Your task to perform on an android device: Now I want to view a cordless drill. Since I have heard Bosch is a good brand for hardware, search for Bosch cordless drills in the top-most hardware app.
Image 0: 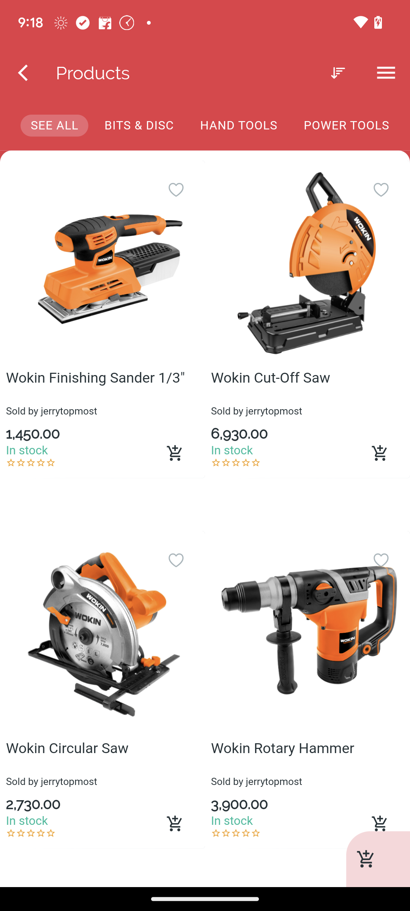
Click on the arrow back button at the top left.
Step 0: click (27, 72)
Image 1: 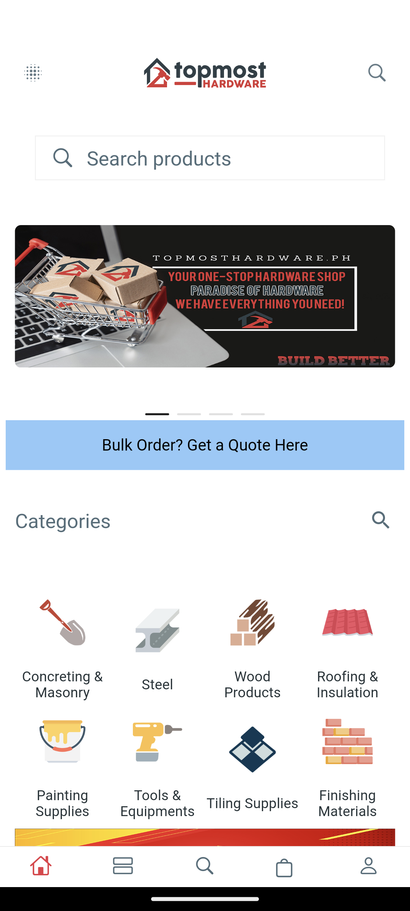
Click on the search bar at the top of the screen.
Step 1: click (205, 158)
Image 2: 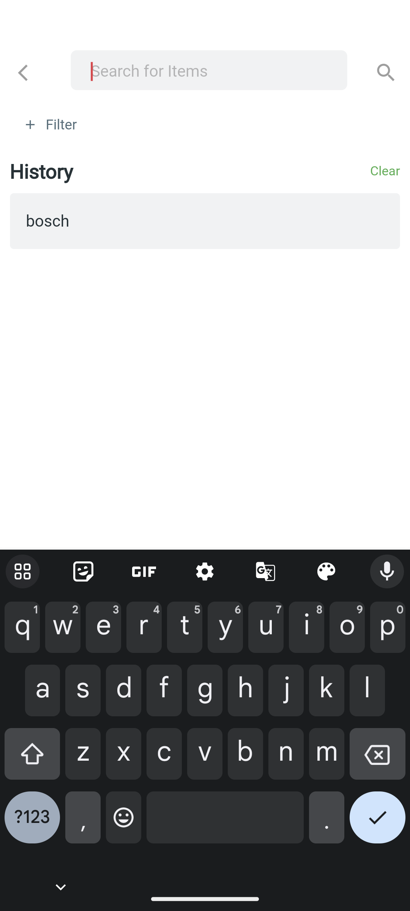
Enter the product which is, Bosch cordless drill.
Step 2: type "Bosch cordless drill"
Image 3: 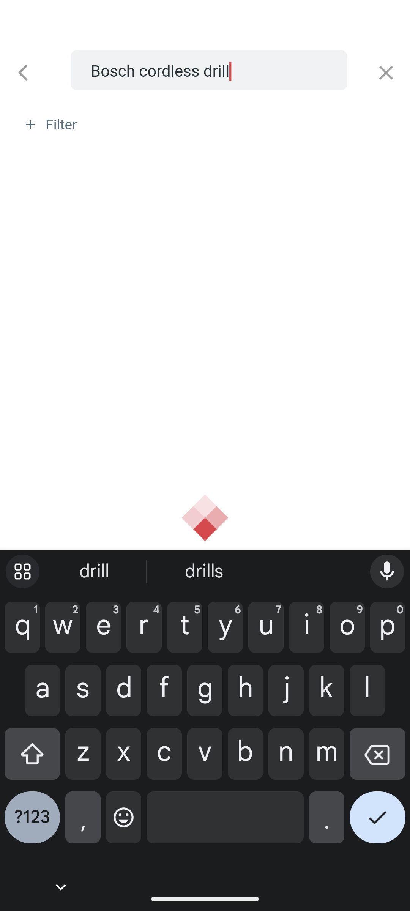
Click on the tick button from the keyboard.
Step 3: click (377, 823)
Image 4: 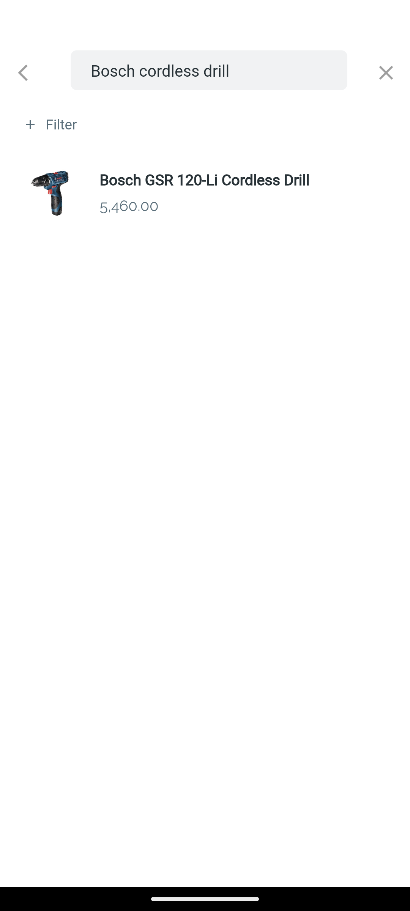
Click on the available option.
Step 4: click (205, 193)